Your task to perform on an android device: I want to share the presentation with my buddy karin at karin.iversen@example.com using Gmail.
Image 0: 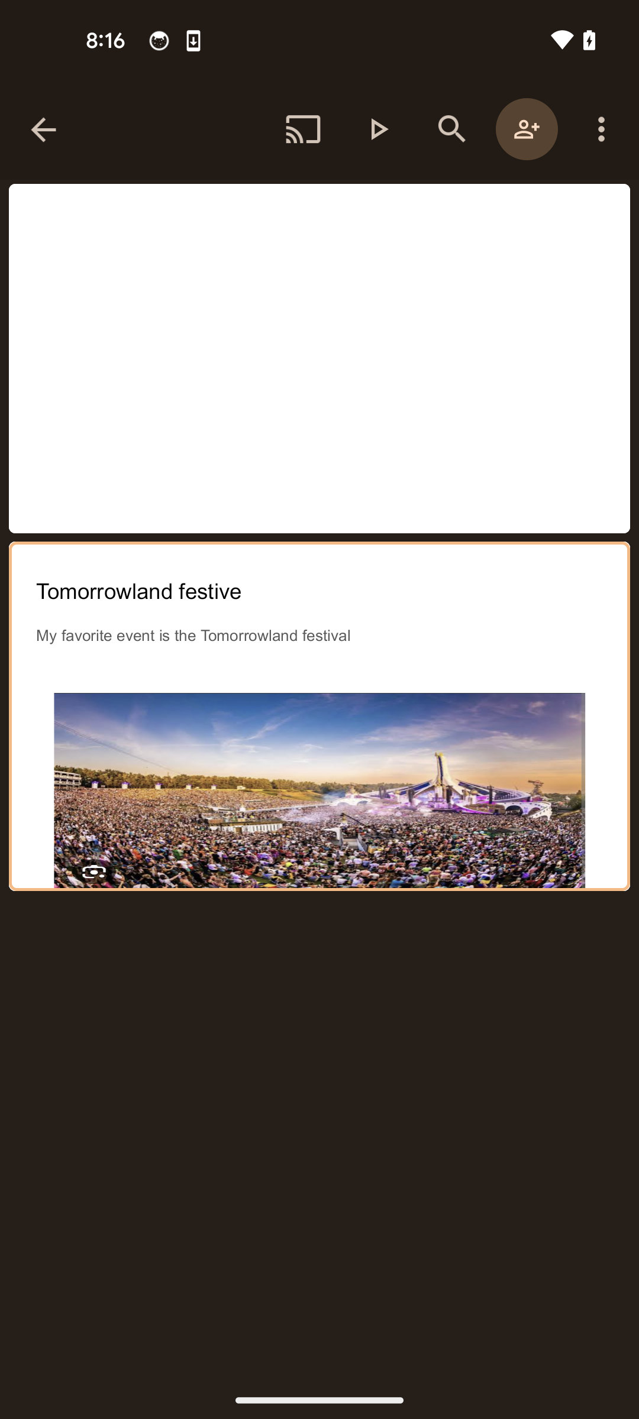
Tap on the three dots menu icon at the top right corner of the screen
Step 0: click (601, 129)
Image 1: 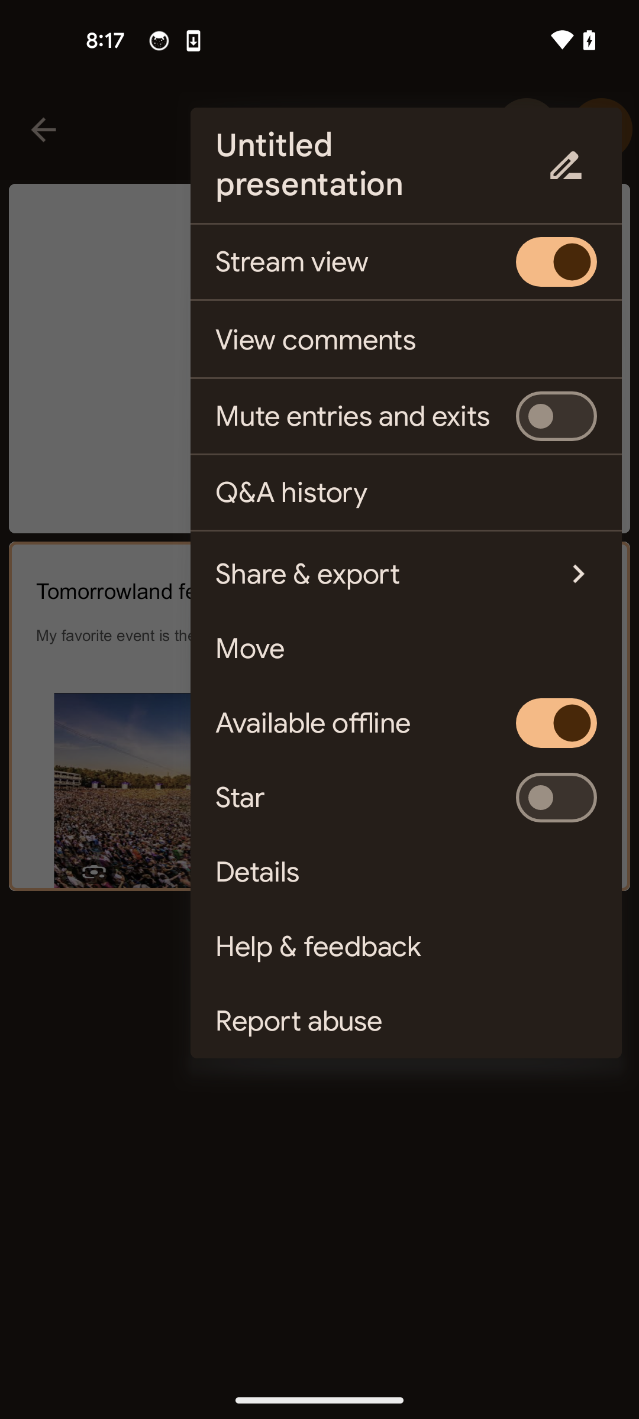
Select the share & export option
Step 1: click (375, 574)
Image 3: 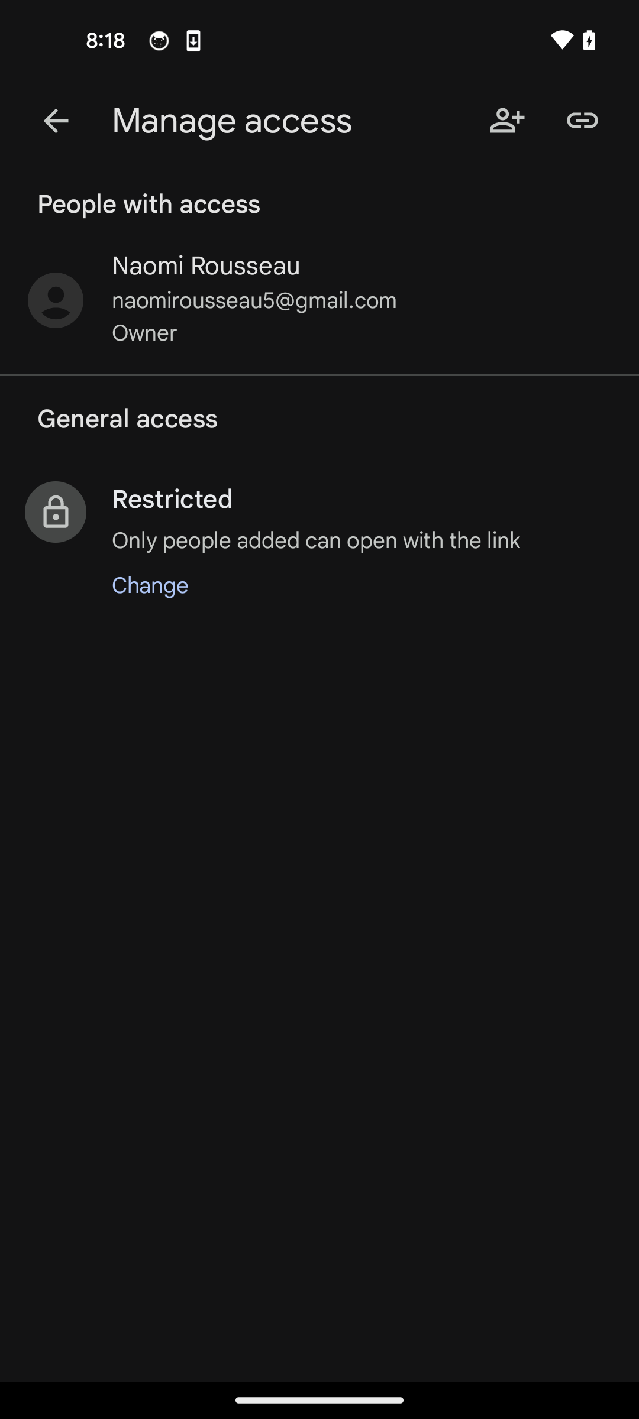
Tap on the link icon
Step 3: click (582, 120)
Image 4: 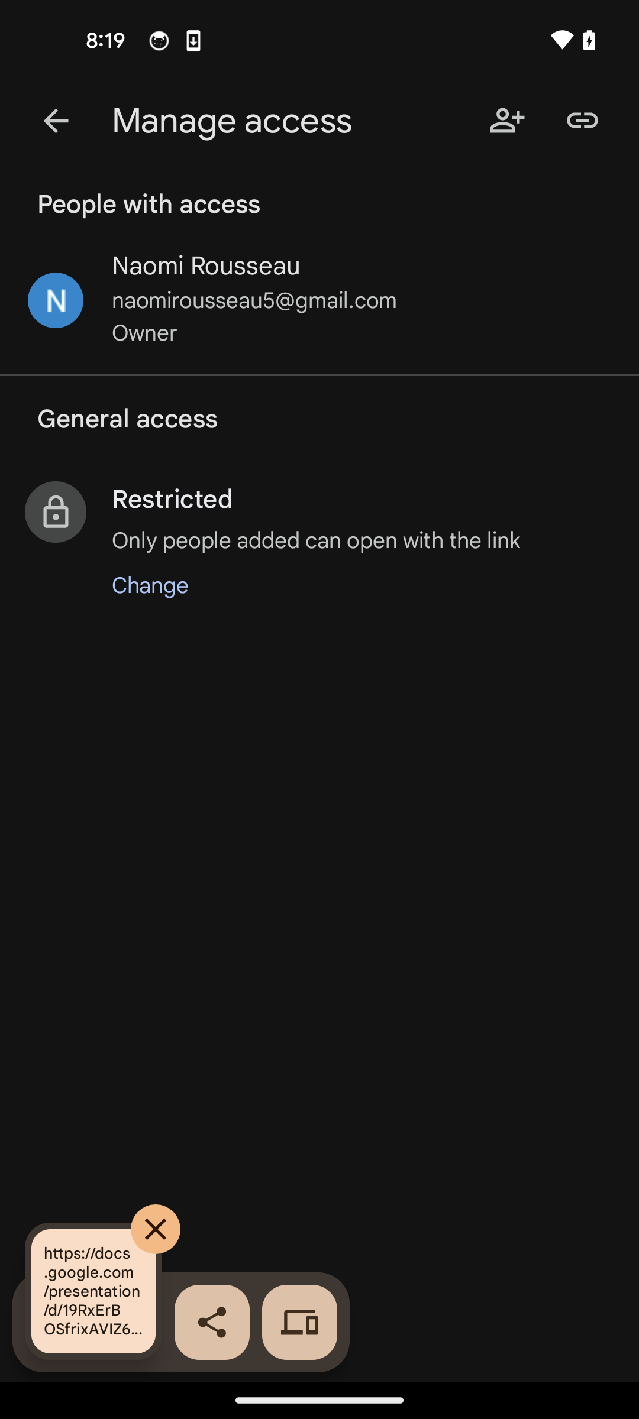
Tap on the share icon
Step 4: click (212, 1322)
Image 5: 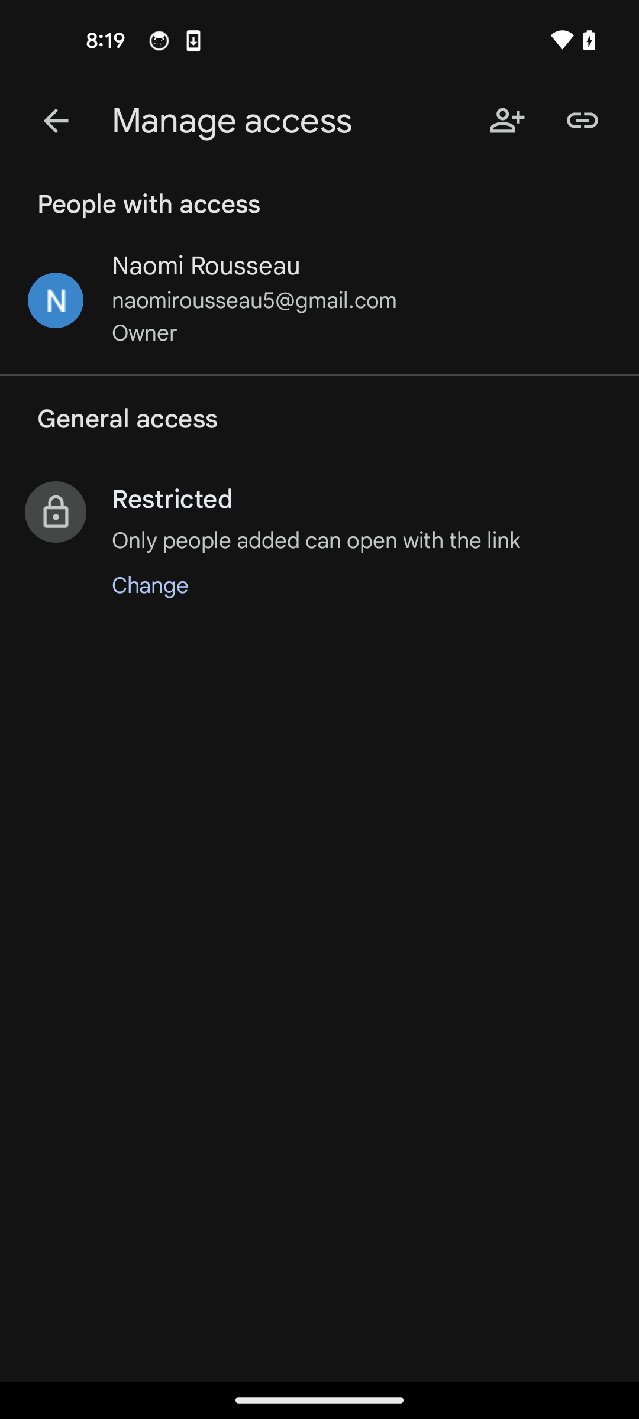
Tap on the share icon
Step 5: wait
Image 6: 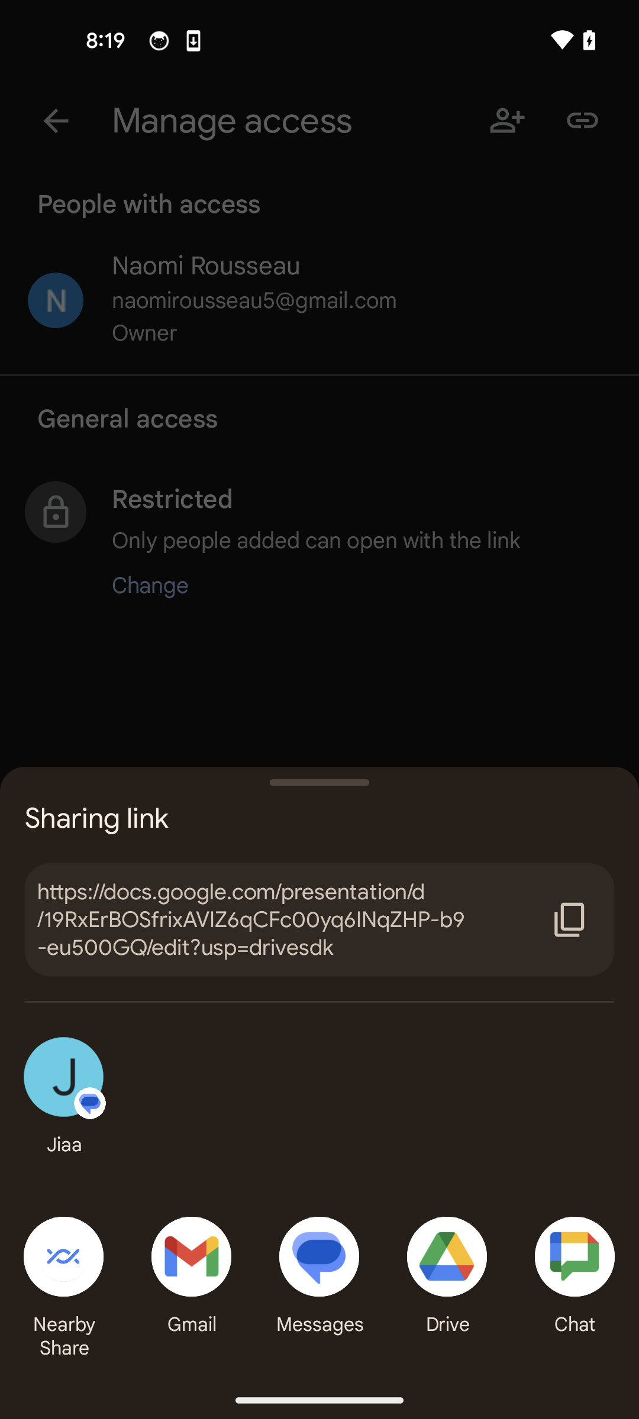
Select the gmail option
Step 6: click (191, 1256)
Image 7: 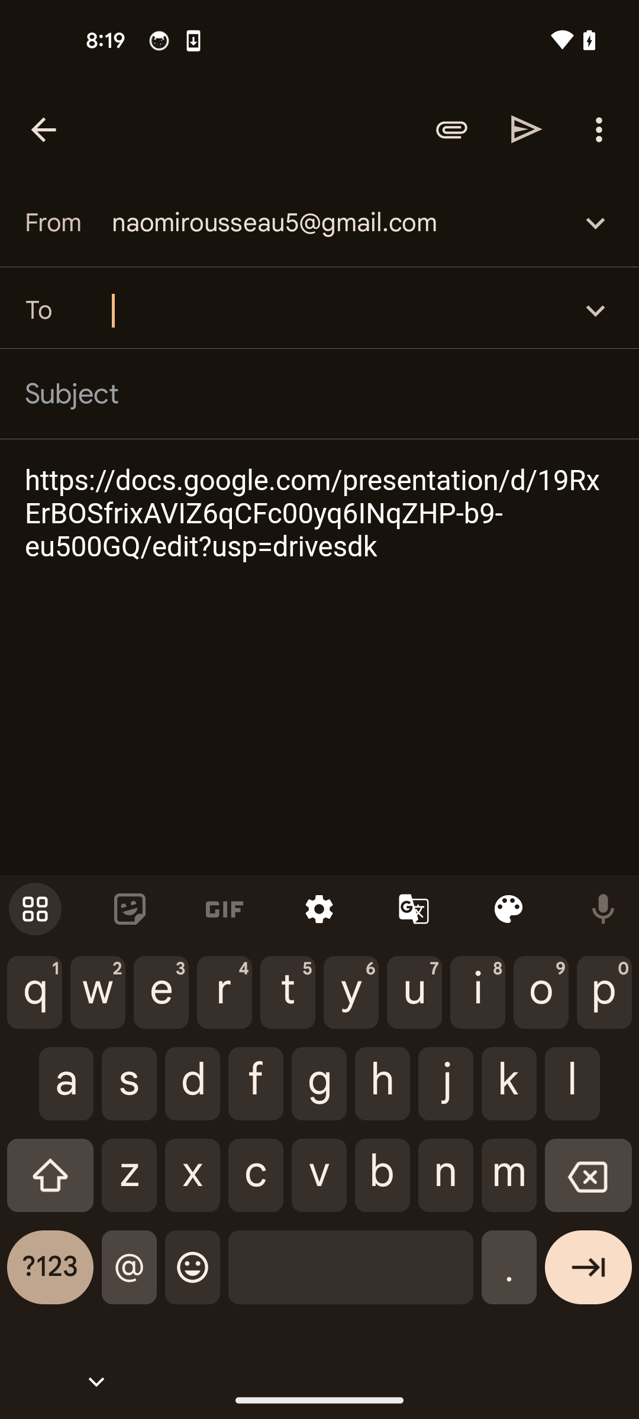
Search the recipient id to karin.iversen@example.com
Step 7: type "karin.iversen@example.com"
Image 8: 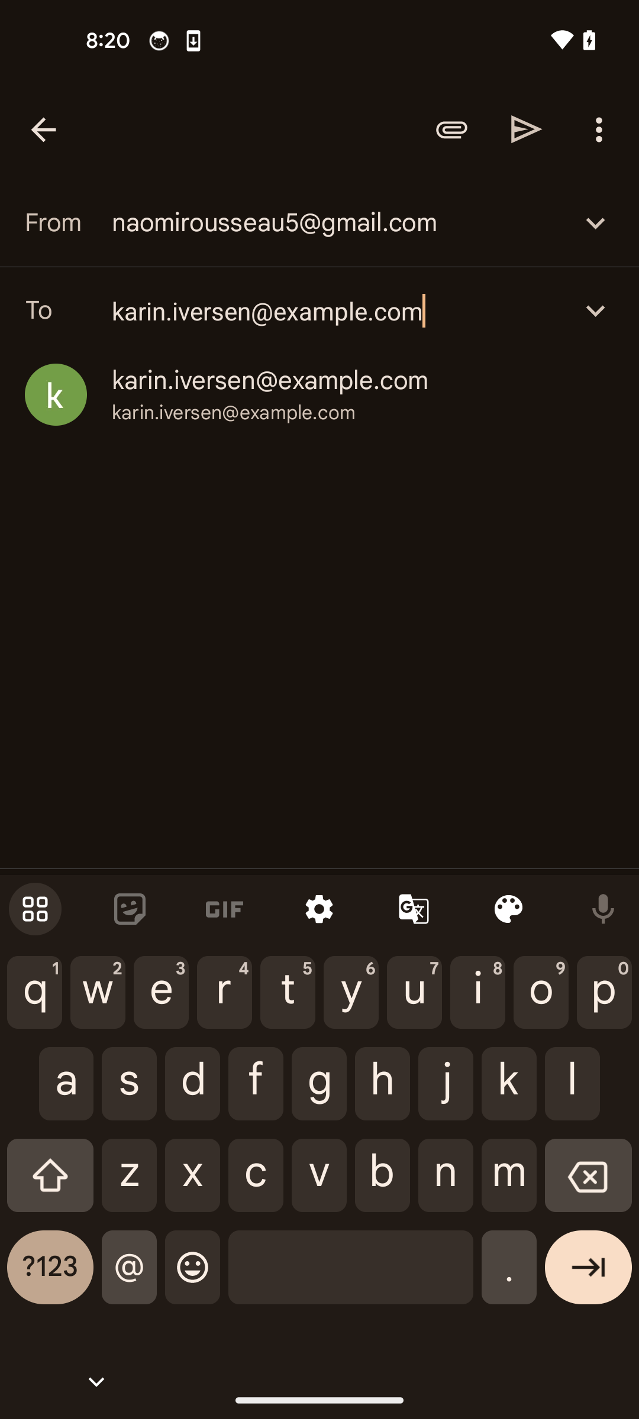
Tap on the send icon
Step 8: click (319, 1381)